Your task to perform on an android device: The thermal trendy fleece sweatshirts look good to be worn in the winter season. Look for the reviews to get a quality check on the product in the Temu app.
Image 0: 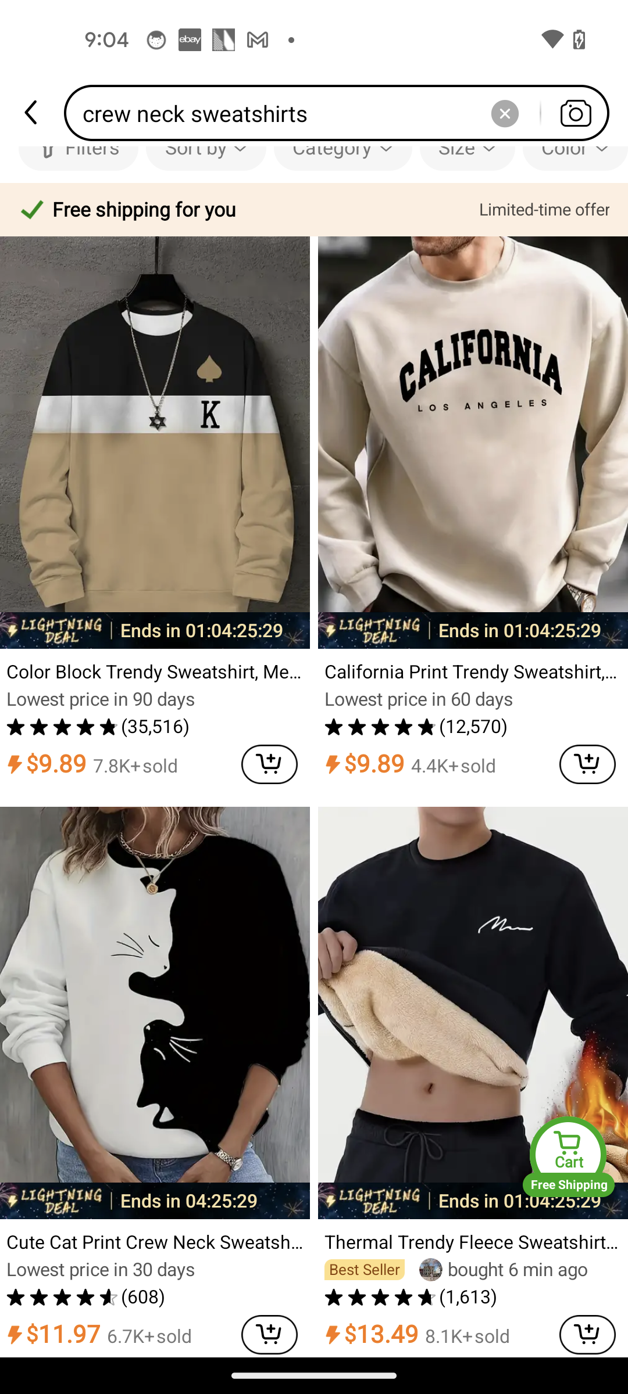
Click on the thermal trendy fleece sweatshirts 
Step 0: click (473, 1082)
Image 1: 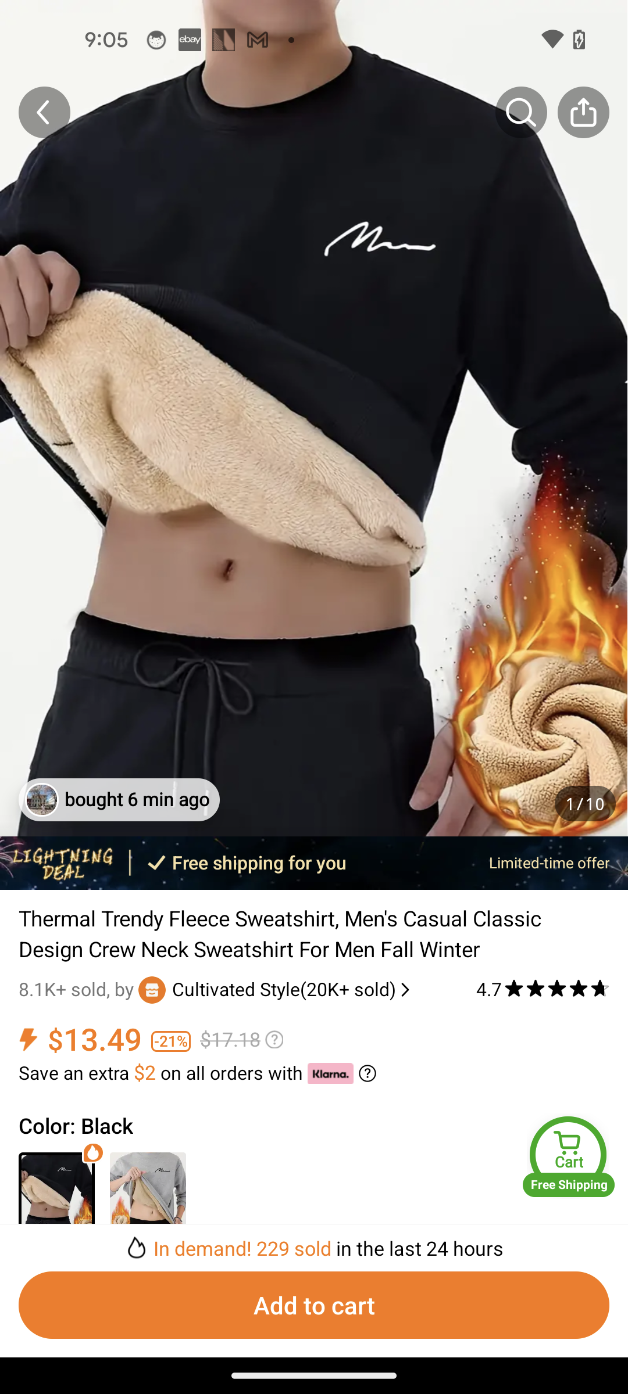
Click on the 4.7 star rating below the product image
Step 1: click (525, 986)